Your task to perform on an android device: I would want to know the ILS to JOD historical exchange rates for the last year using the Currency Converter app.
Image 0: 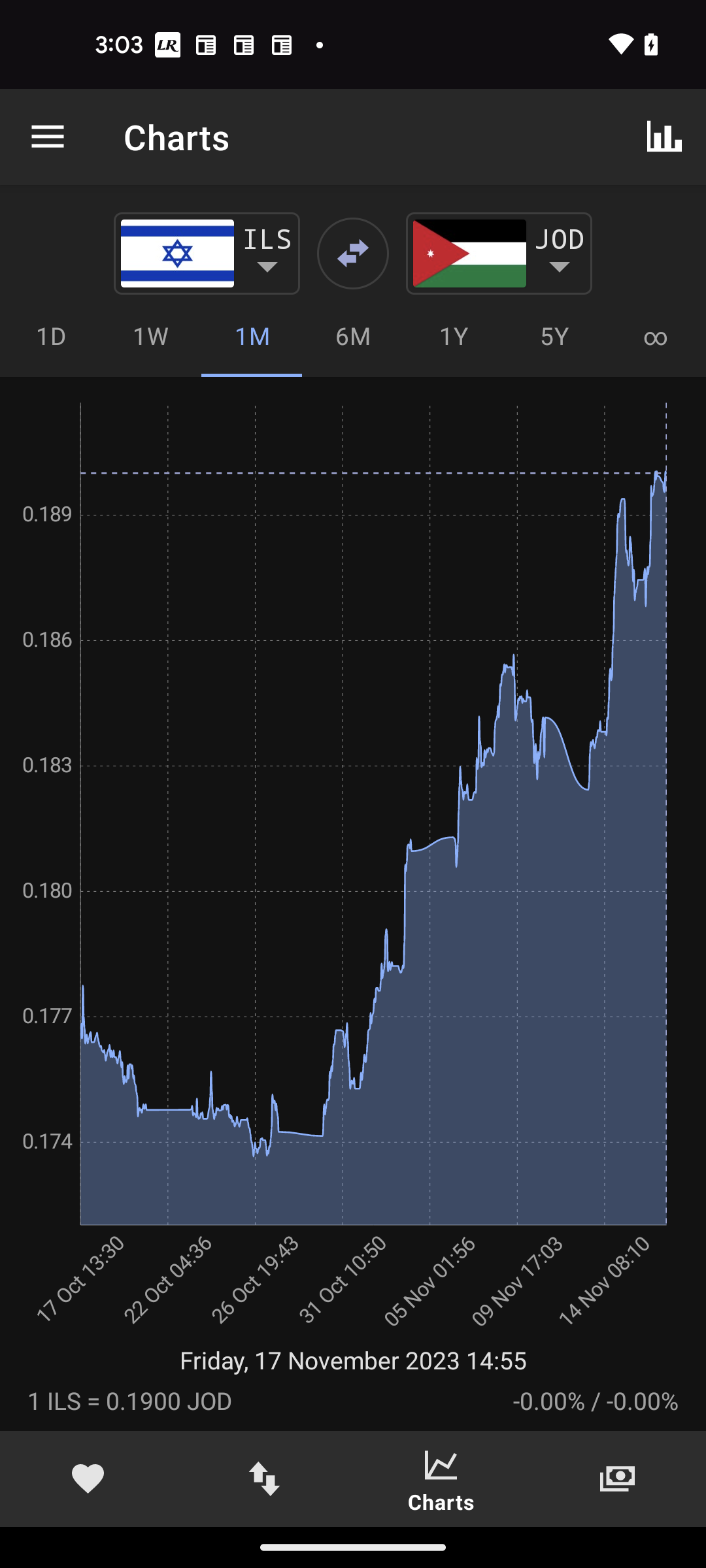
Click on the 1Y above the graph
Step 0: click (453, 335)